Your task to perform on an android device: Look for one-way economy class tickets for one adult from Sao Paulo GRU Airport to New York JFK Airport on November 14 using the MaxMilhas app.
Image 0: 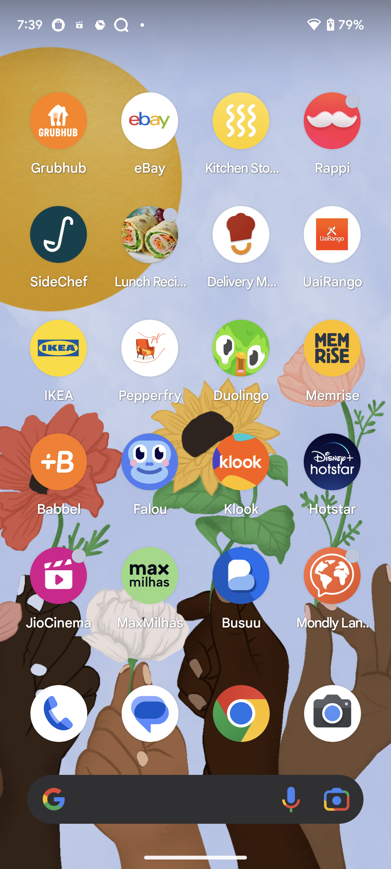
open Maxmilas app
Step 0: open app "MaxMilhas"
Image 2: 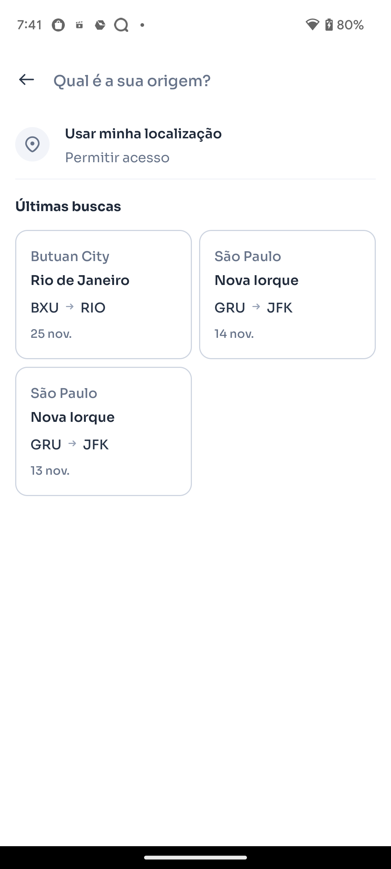
Click on Pesquisar voos
Step 2: wait
Image 4: 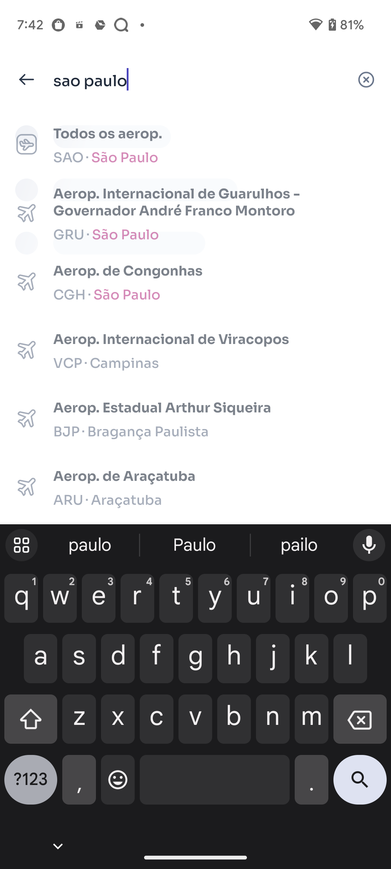
select the GRU - Sao Paulo airport
Step 4: click (214, 201)
Image 6: 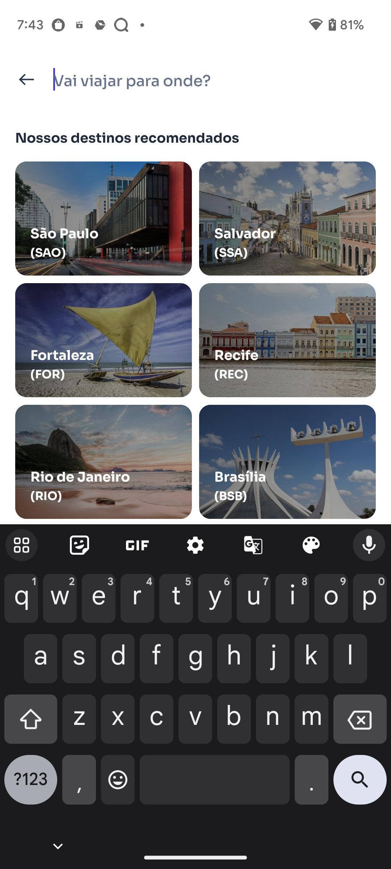
search for new york
Step 6: type "new york"
Image 7: 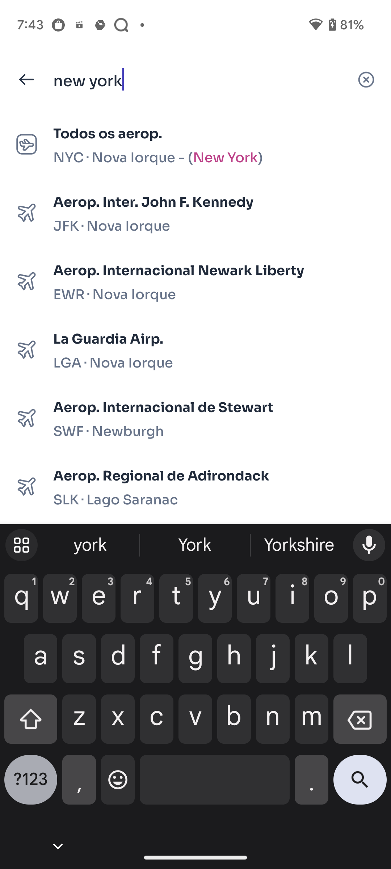
select JFK - Nova lorque Airport
Step 7: click (214, 201)
Image 8: 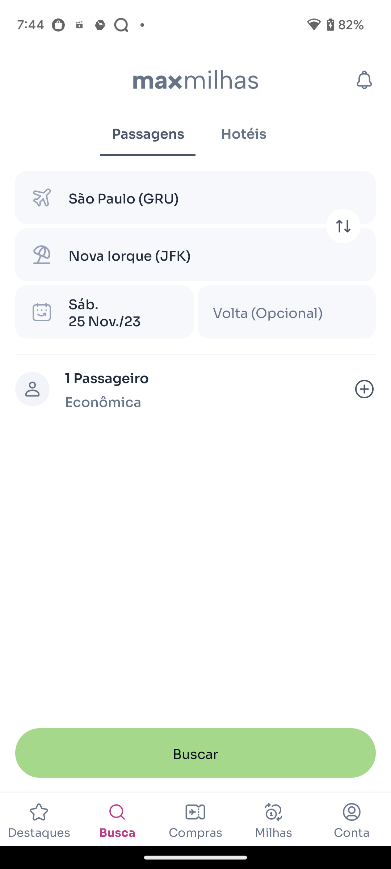
go to the date section
Step 8: click (104, 312)
Image 9: 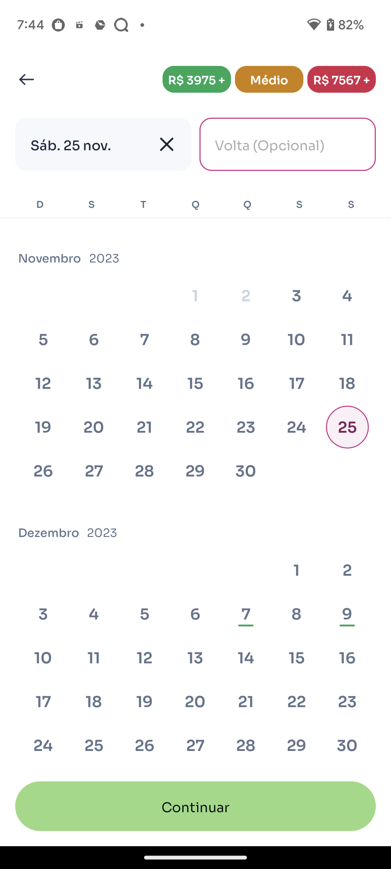
select the date November 14
Step 9: click (144, 383)
Image 10: 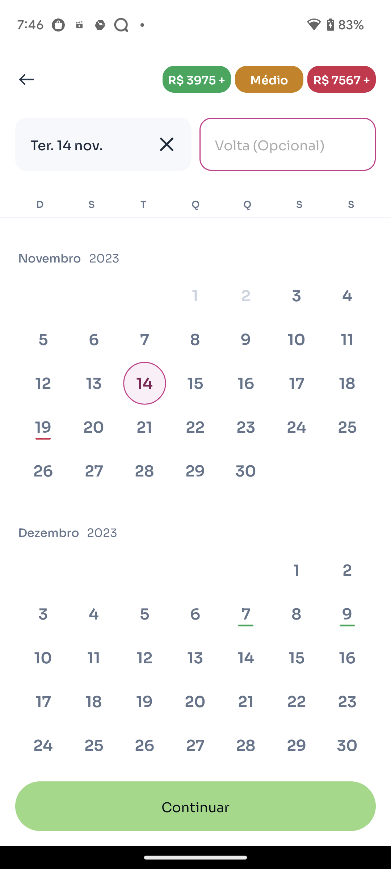
Click on continuar at the bottom of the screen
Step 10: click (195, 806)
Image 11: 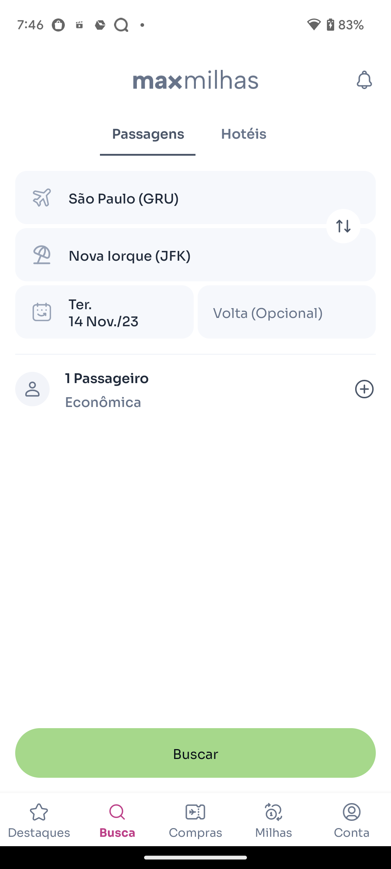
Click on Buscar at the bottom of the screen
Step 11: click (195, 753)
Image 12: 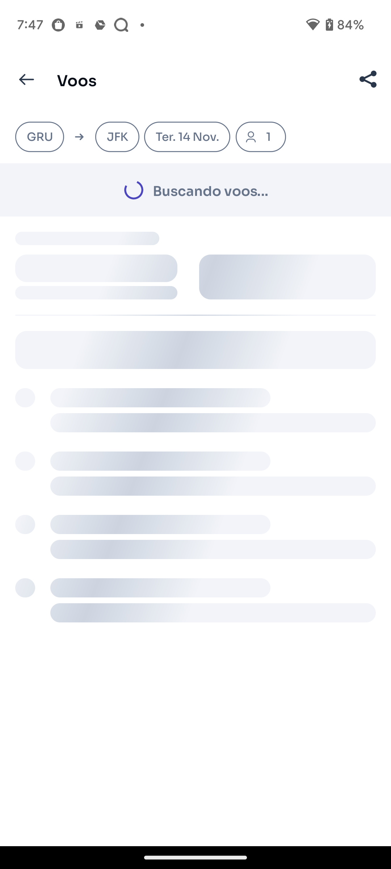
Click on Buscar at the bottom of the screen
Step 12: wait